Your task to perform on an android device: I am going to prepare vegan gumbo for myself but don't know how to do so , Find the recipe for the same and launch it in the side chef app .
Image 0: 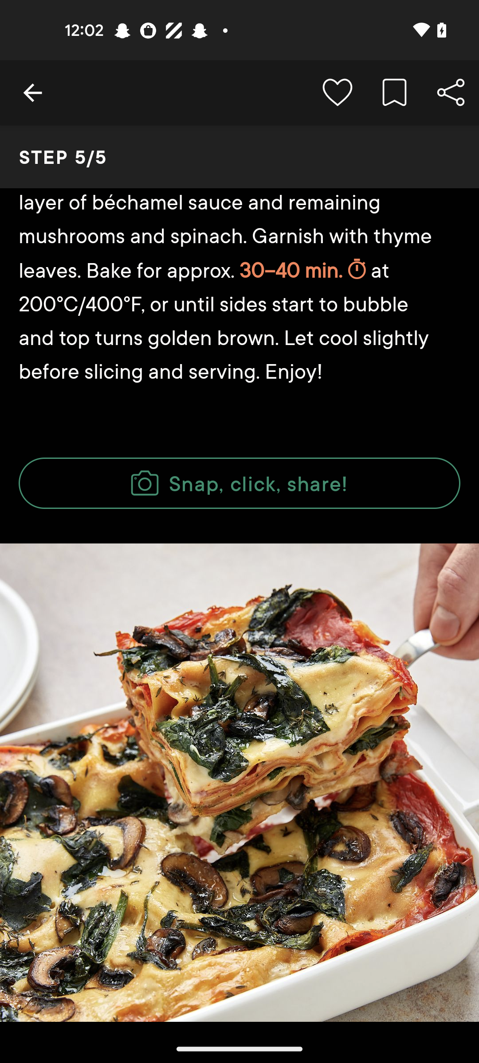
open the side chef app
Step 0: open app "SideChef"
Image 1: 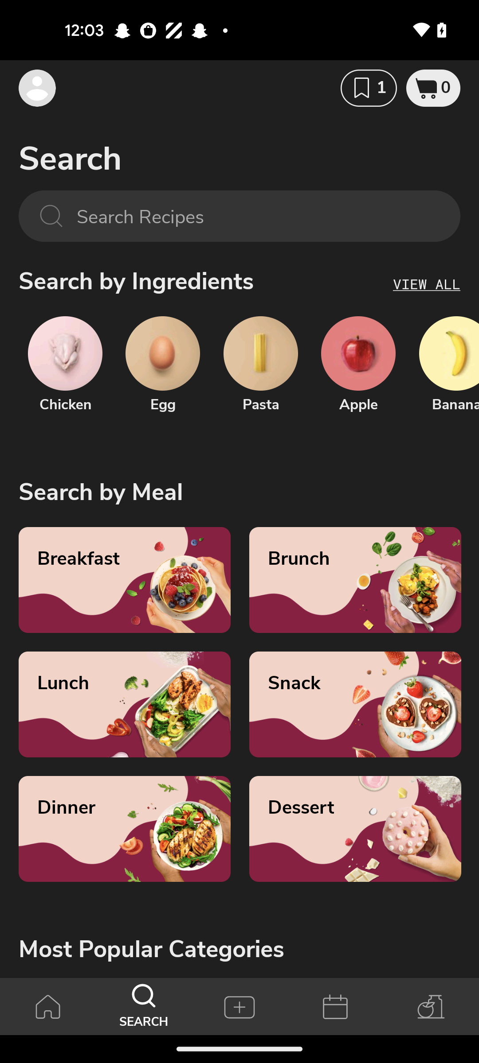
Click on the search bar 
Step 1: click (253, 216)
Image 2: 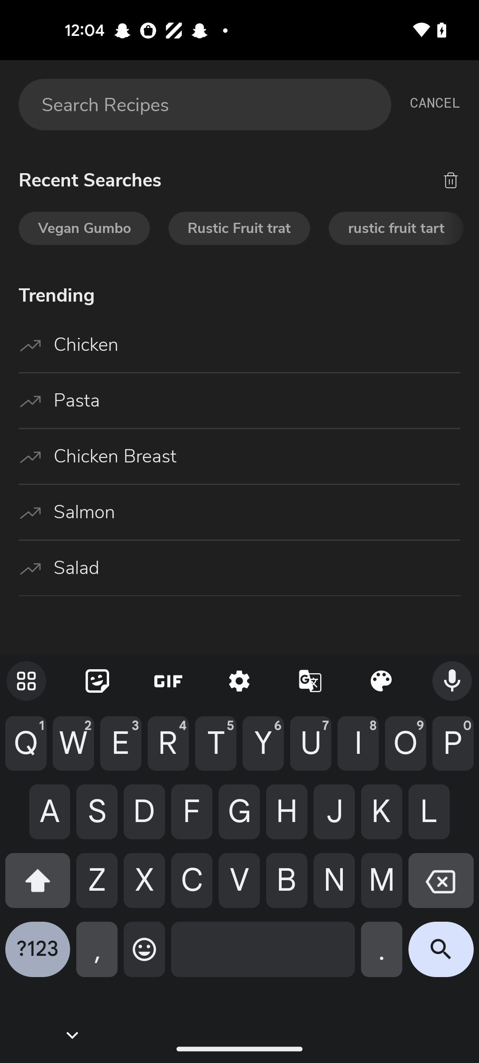
enter a recipe as vegan gumbo
Step 2: type "vegan gumbo"
Image 3: 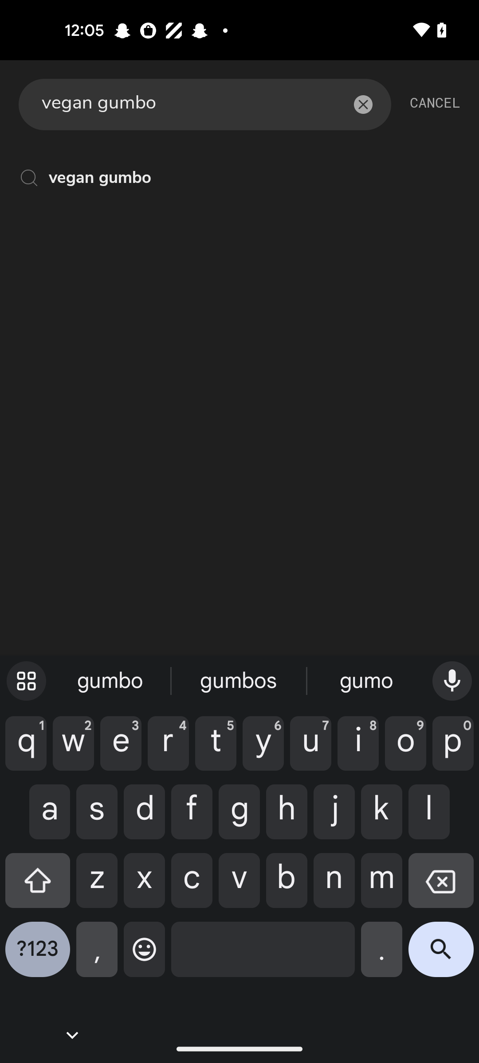
Click on the vegan gumbo 
Step 3: click (255, 178)
Image 4: 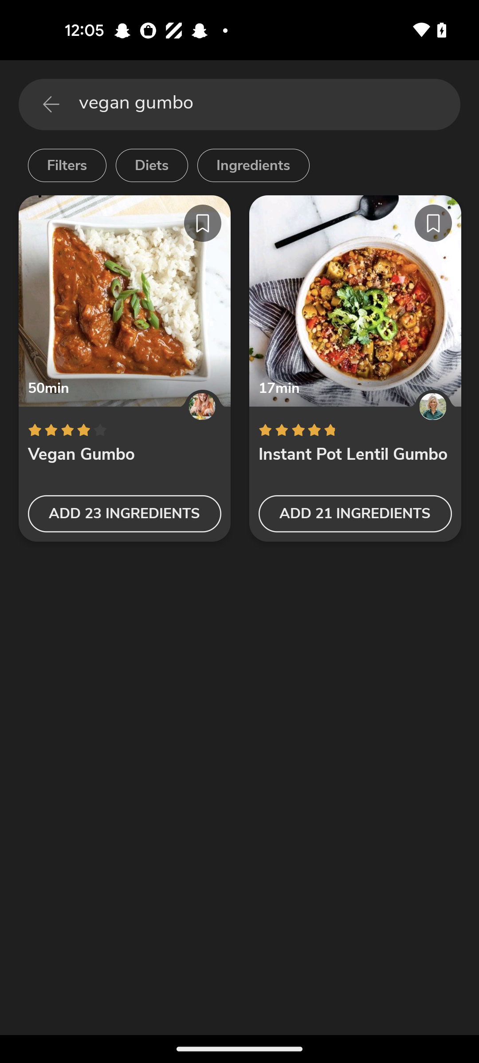
Click on the vegan gumbo
Step 4: click (125, 301)
Image 5: 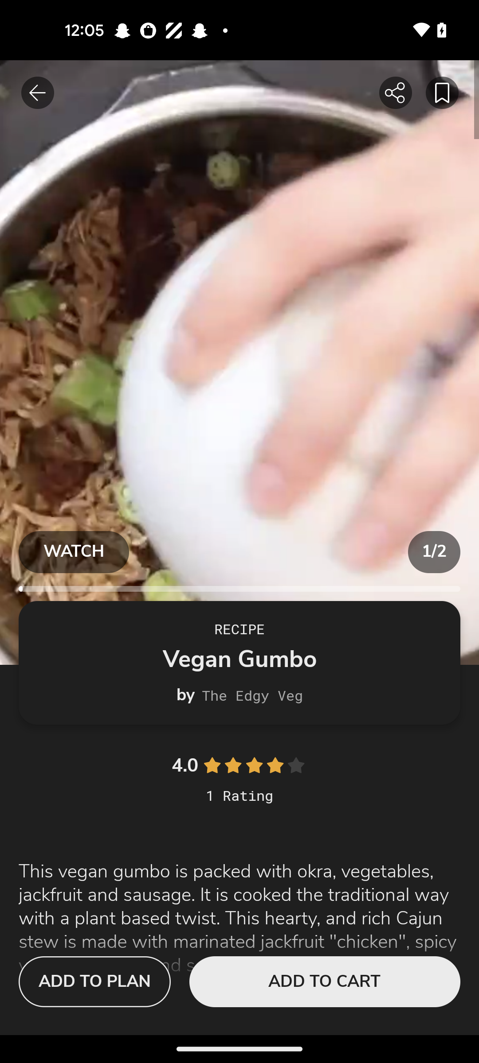
Swipe up to view the recipe
Step 5: scroll down
Image 6: 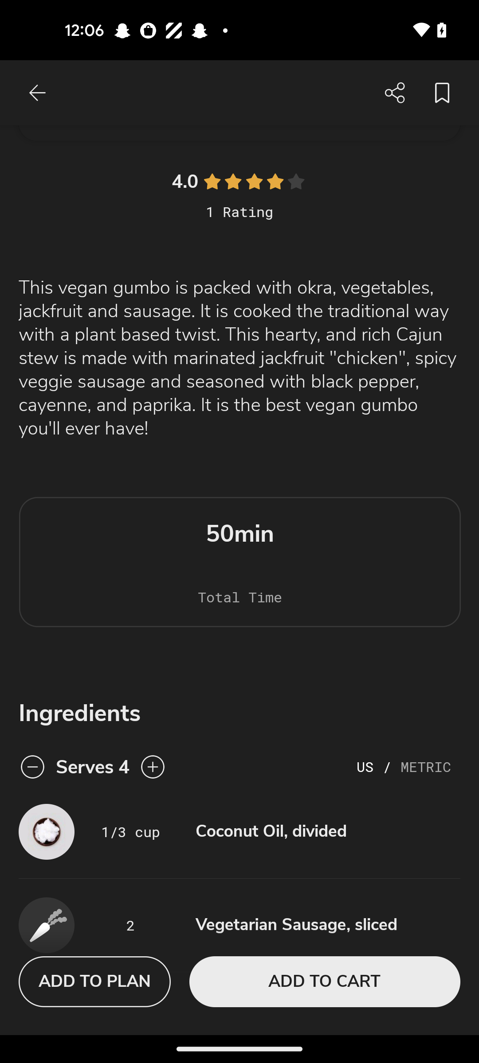
Swipe up to view the recipe
Step 6: scroll down
Image 7: 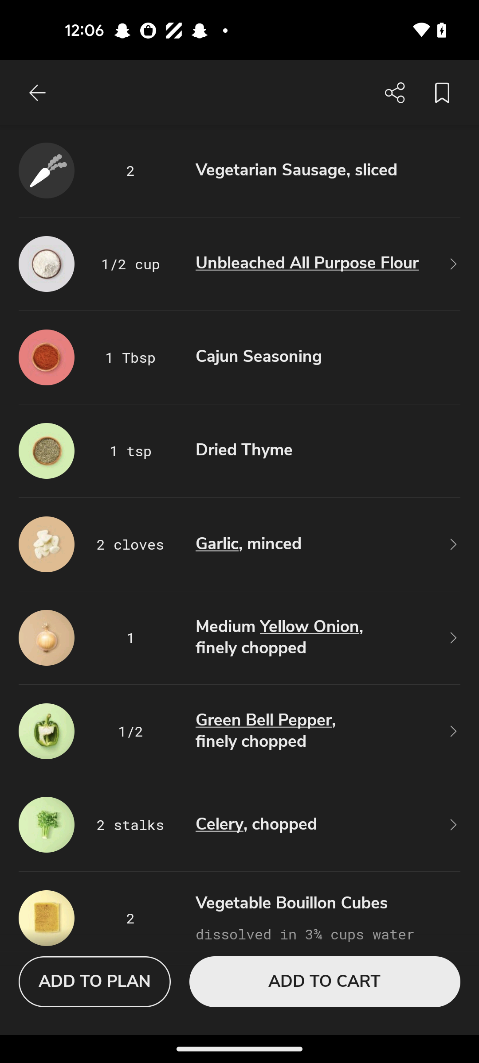
Swipe up to view the recipe
Step 7: scroll down
Image 8: 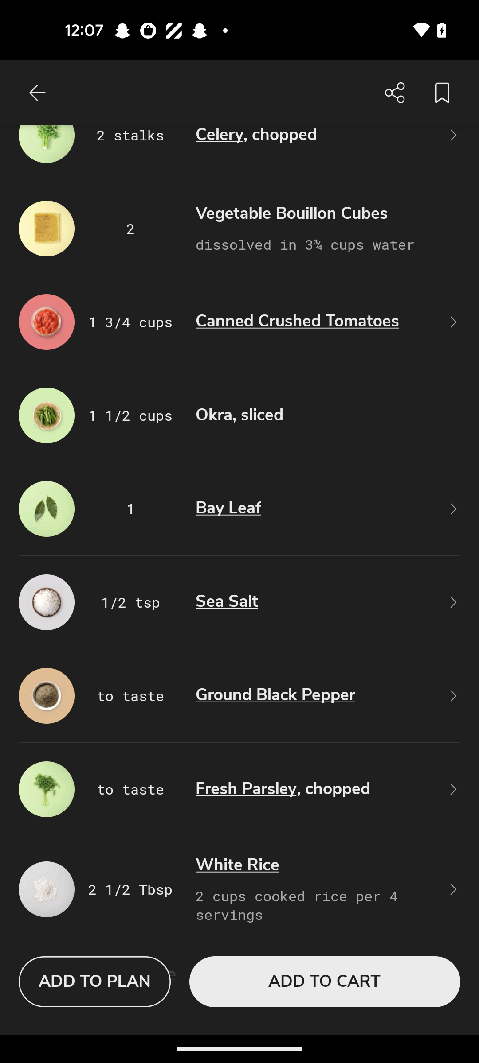
Swipe up to view the recipe
Step 8: scroll down
Image 9: 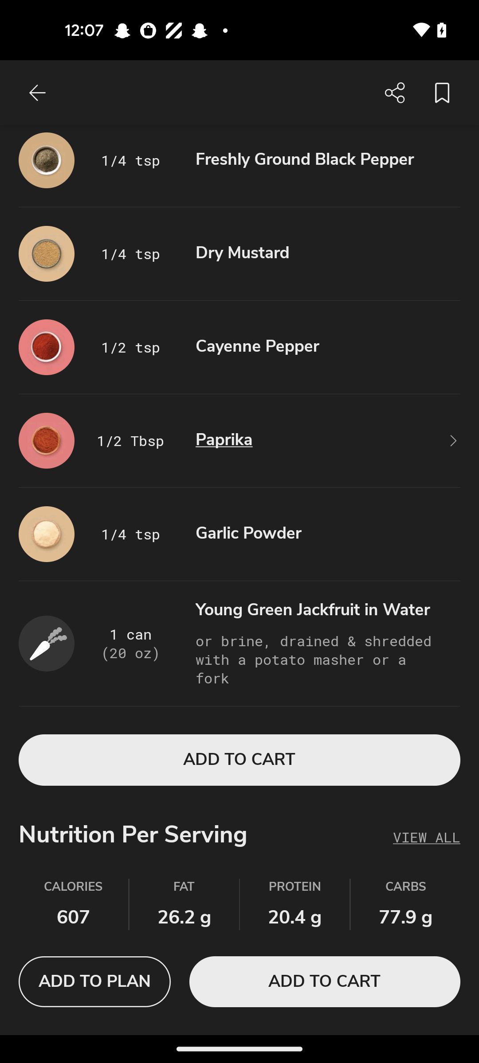
Swipe up to view the recipe
Step 9: scroll down
Image 10: 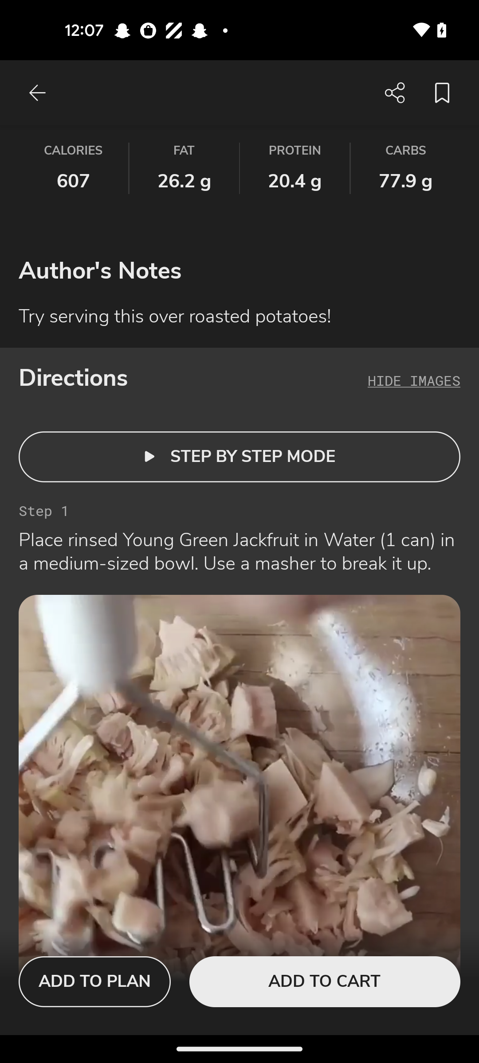
Swipe up to view the recipe
Step 10: scroll down
Image 11: 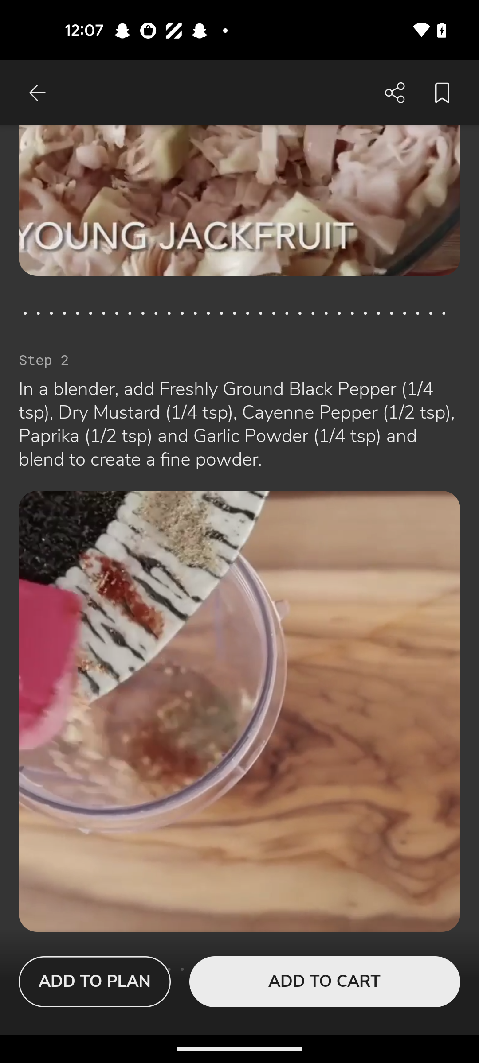
Swipe up to view the recipe
Step 11: scroll down
Image 12: 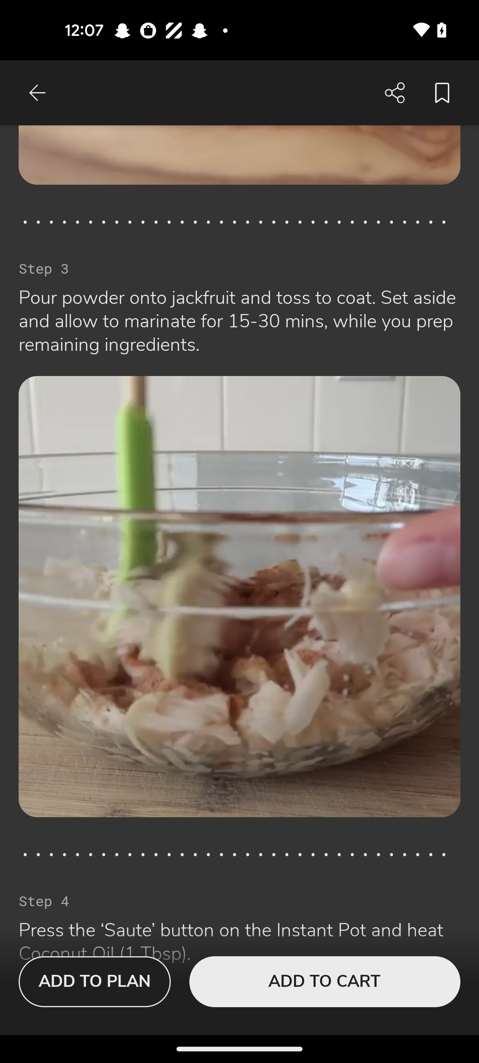
Swipe up to view the recipe
Step 12: scroll down
Image 13: 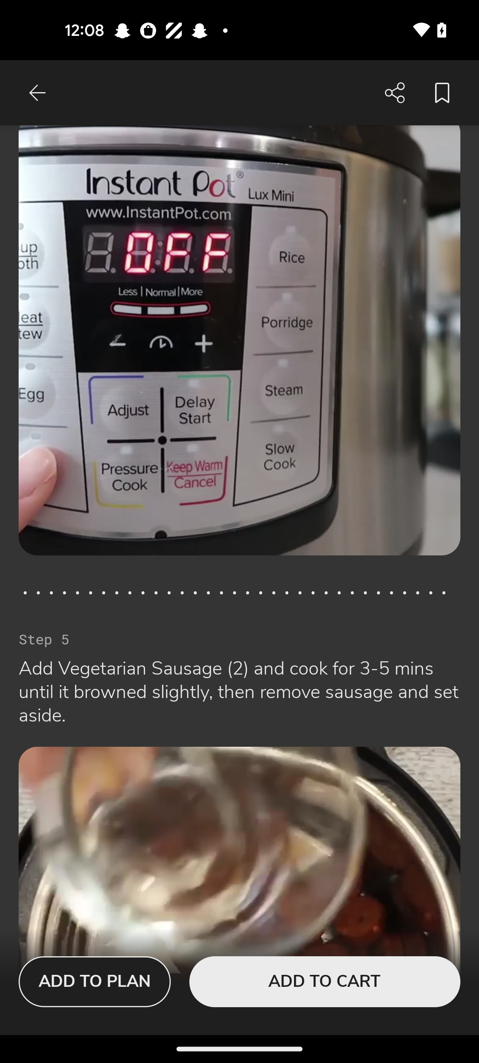
Swipe up to view the recipe
Step 13: scroll down
Image 14: 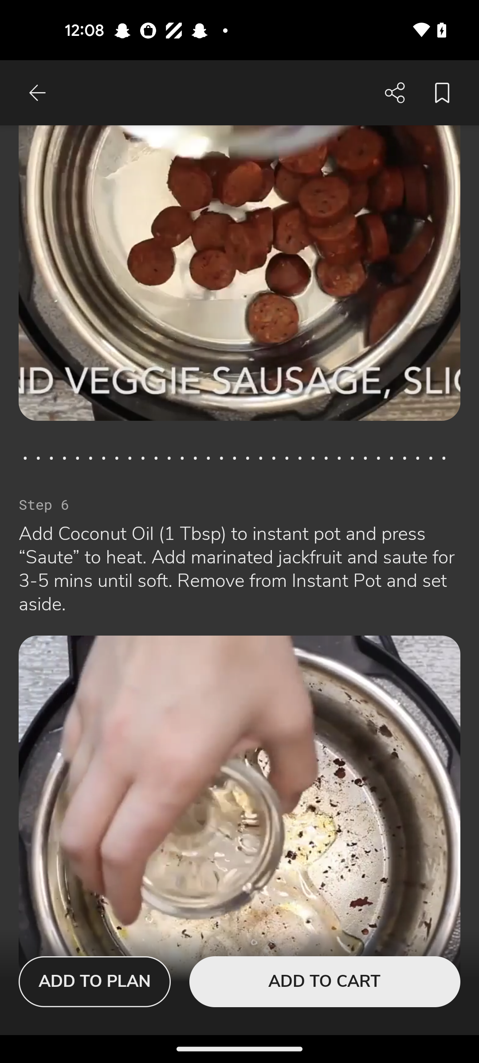
Swipe up to view the recipe
Step 14: scroll down
Image 15: 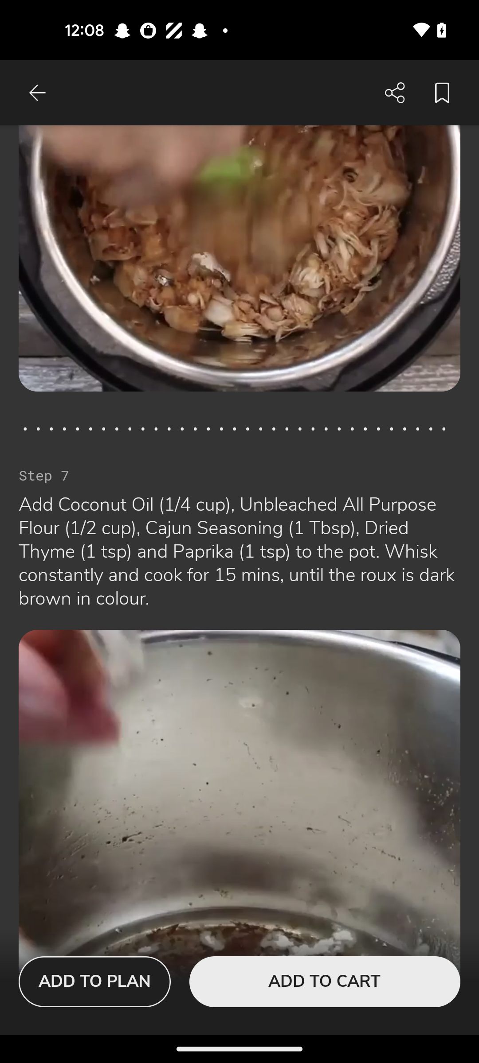
Swipe up to view the recipe
Step 15: scroll down
Image 16: 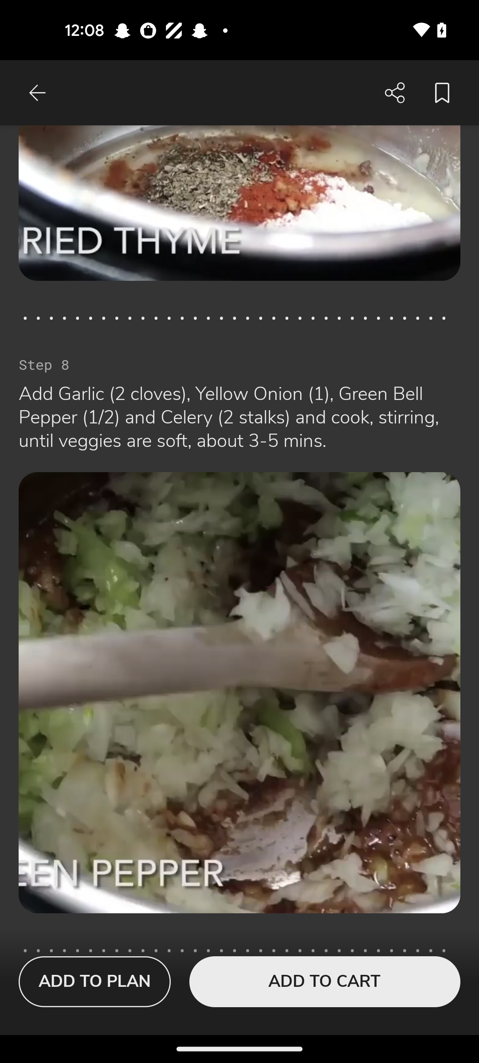
Swipe up to view the recipe
Step 16: scroll down
Image 17: 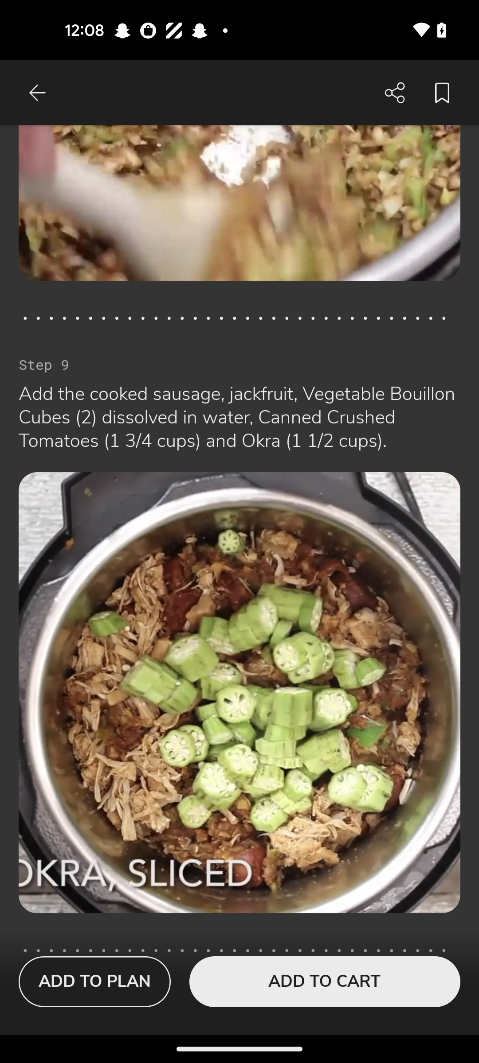
Swipe up to view the recipe
Step 17: scroll down
Image 18: 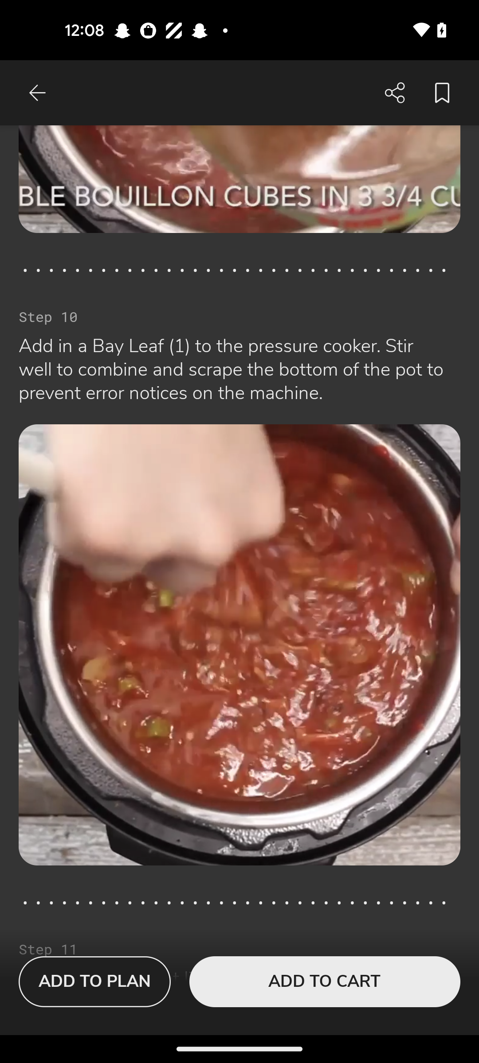
Swipe up to view the recipe
Step 18: scroll down
Image 19: 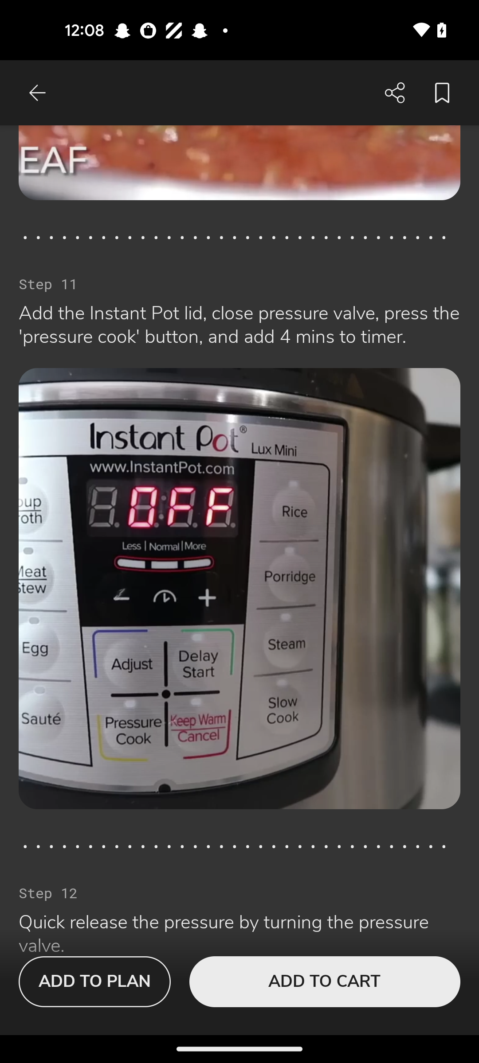
Swipe up to view the recipe
Step 19: scroll down
Image 20: 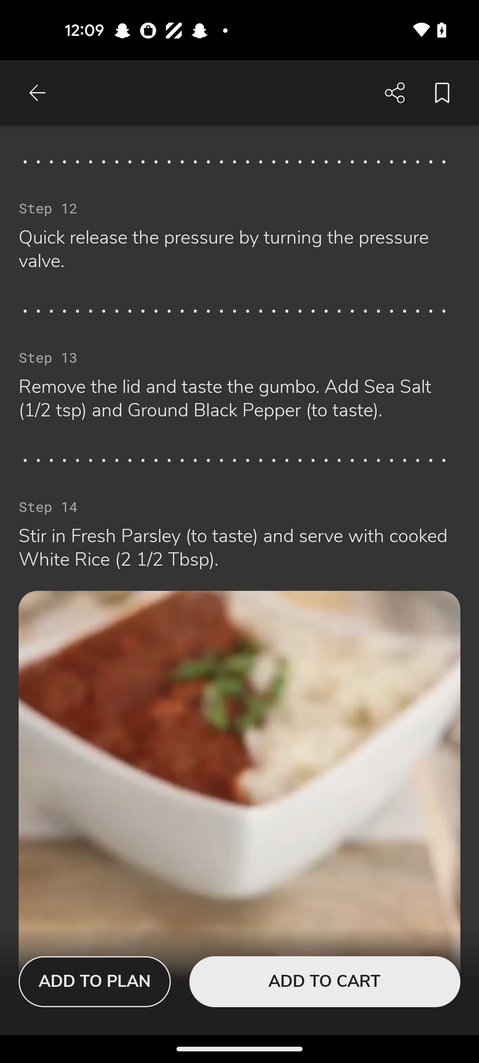
Swipe up to view the recipe
Step 20: scroll down